Your task to perform on an android device: In Microsoft Word app, I want to create a document with the text "just keep dancing".
Image 1: 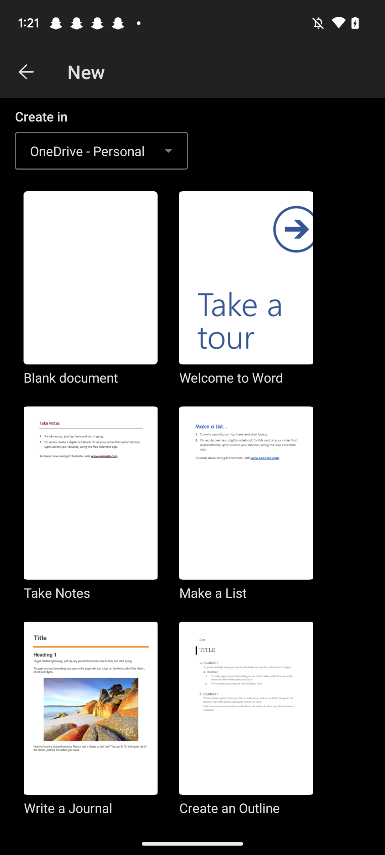
Click on Blank document
Step 1: click (91, 289)
Image 2: 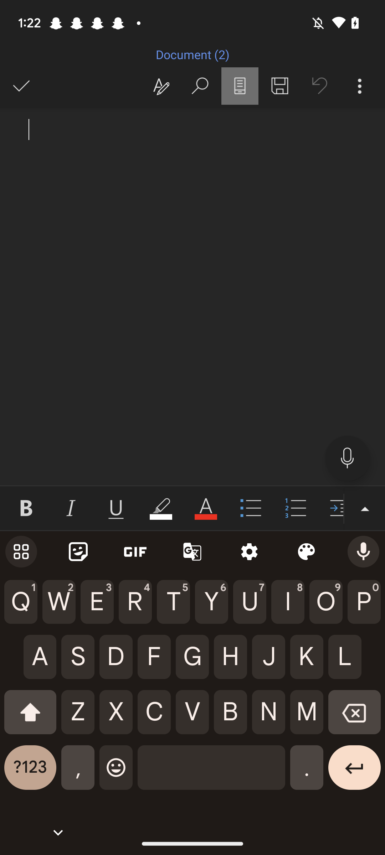
Add text just keep dancing
Step 2: type "Just keep dancing"